Your task to perform on an android device: I'd like to look at my progress report. 
Image 0: 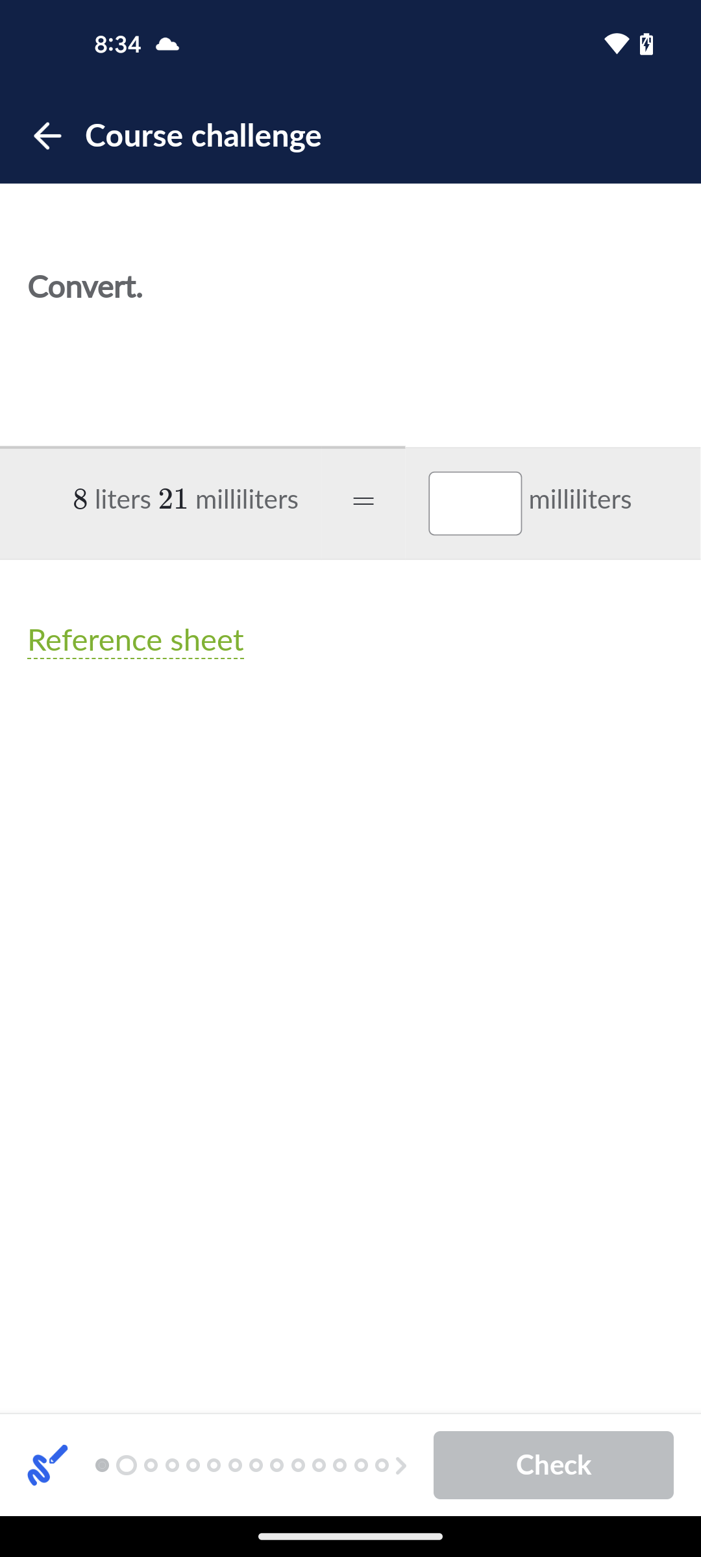
go back
Step 0: press back button
Image 1: 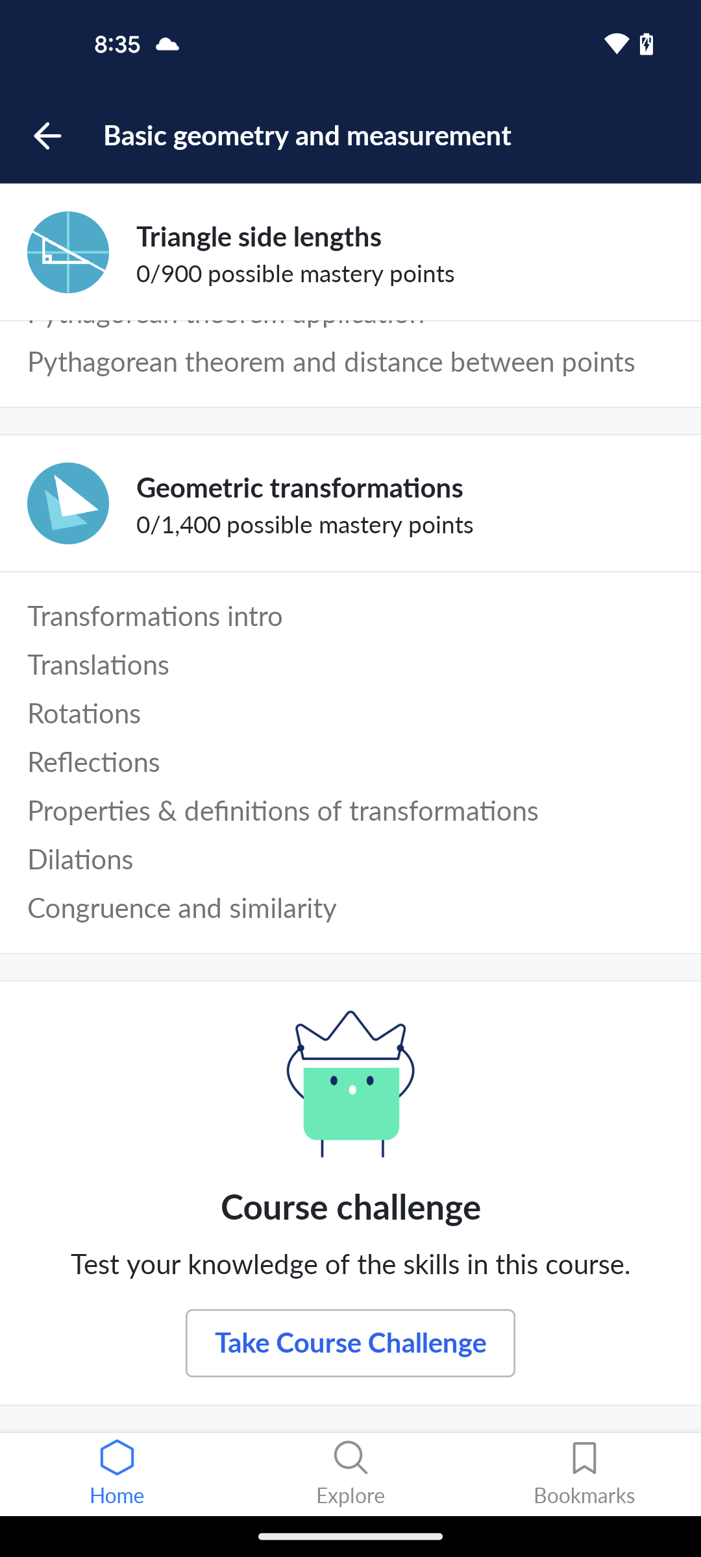
go back to app homepage
Step 1: press back button
Image 2: 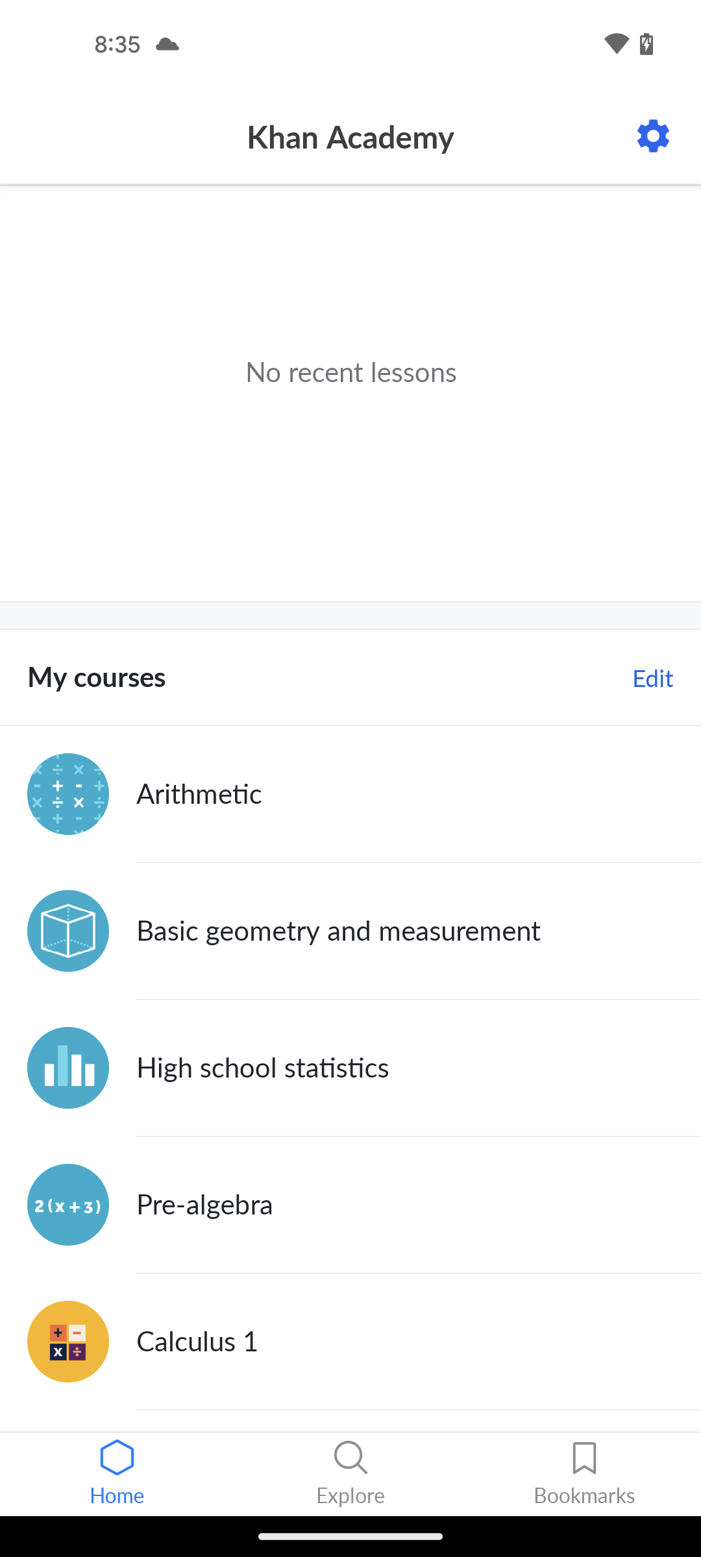
click on setting icon
Step 2: click (653, 136)
Image 3: 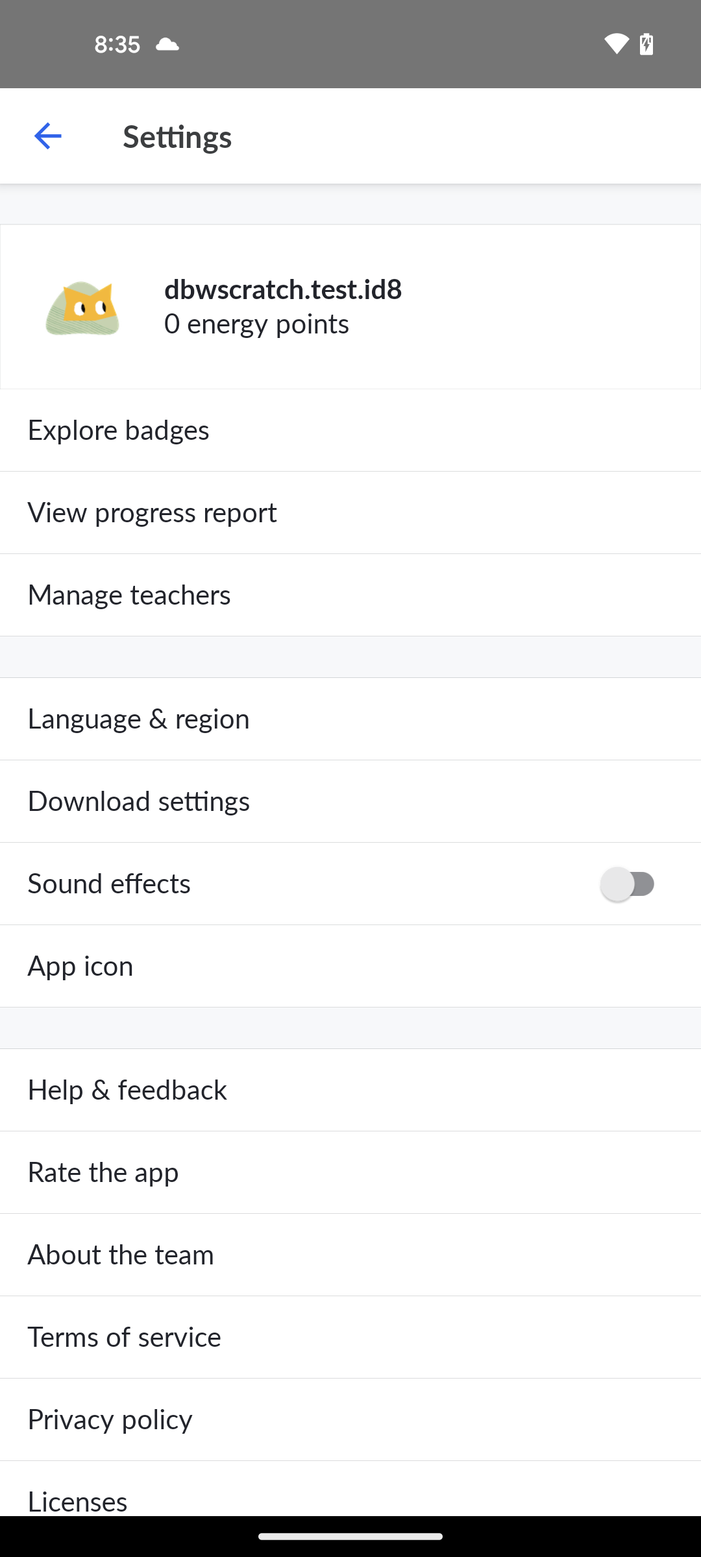
click on view progress report option
Step 3: click (336, 513)
Image 4: 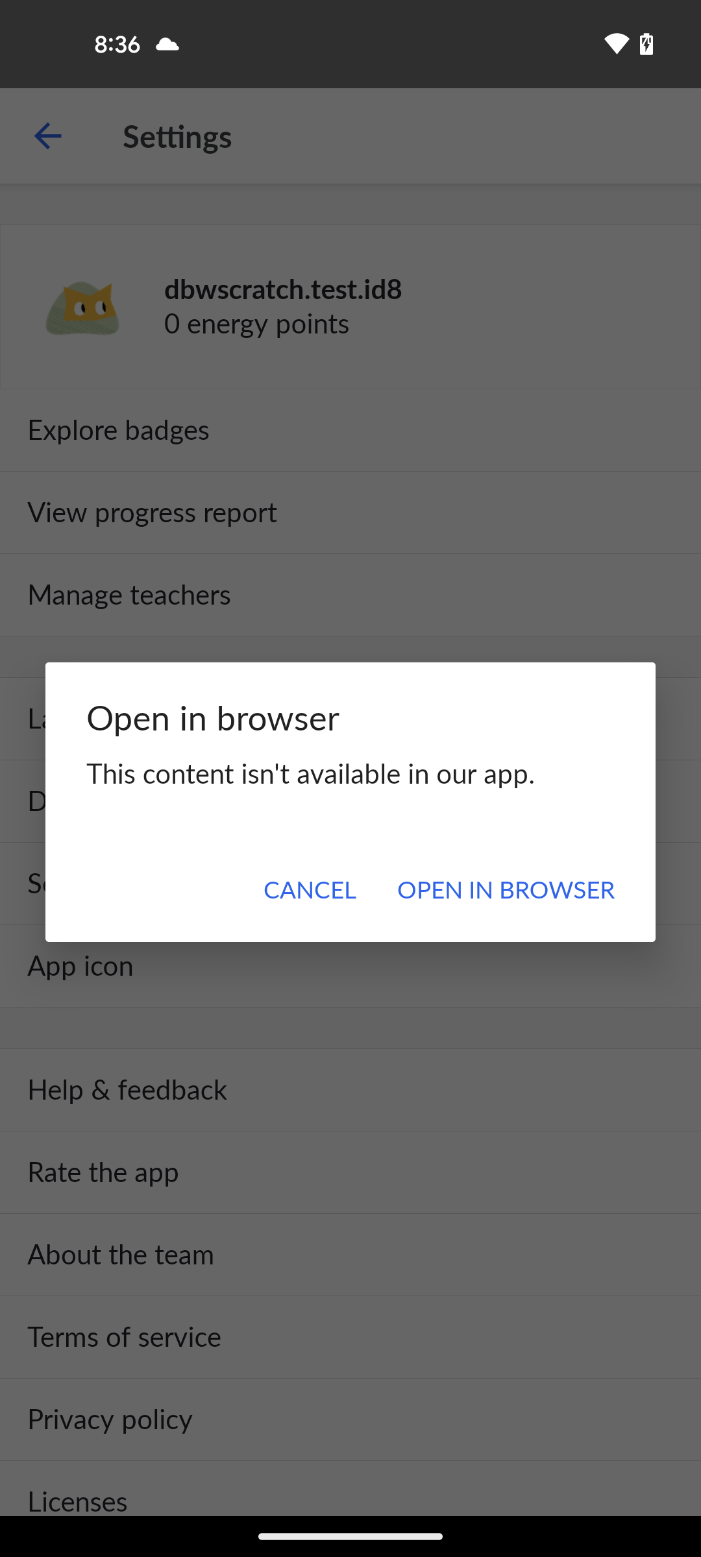
click on open in browser
Step 4: click (505, 888)